Your task to perform on an android device: View the saved location in the Maps app.
Image 0: 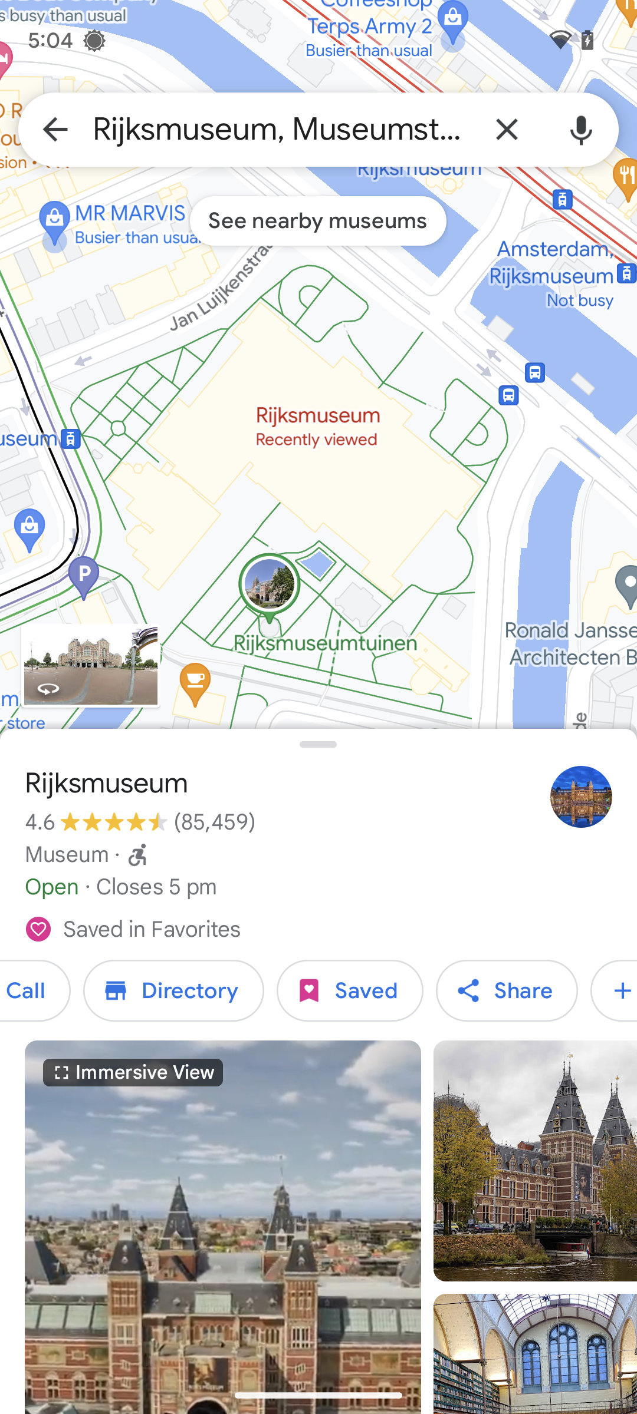
Click on the back arrow on the left side of the search bar.
Step 0: click (55, 129)
Image 1: 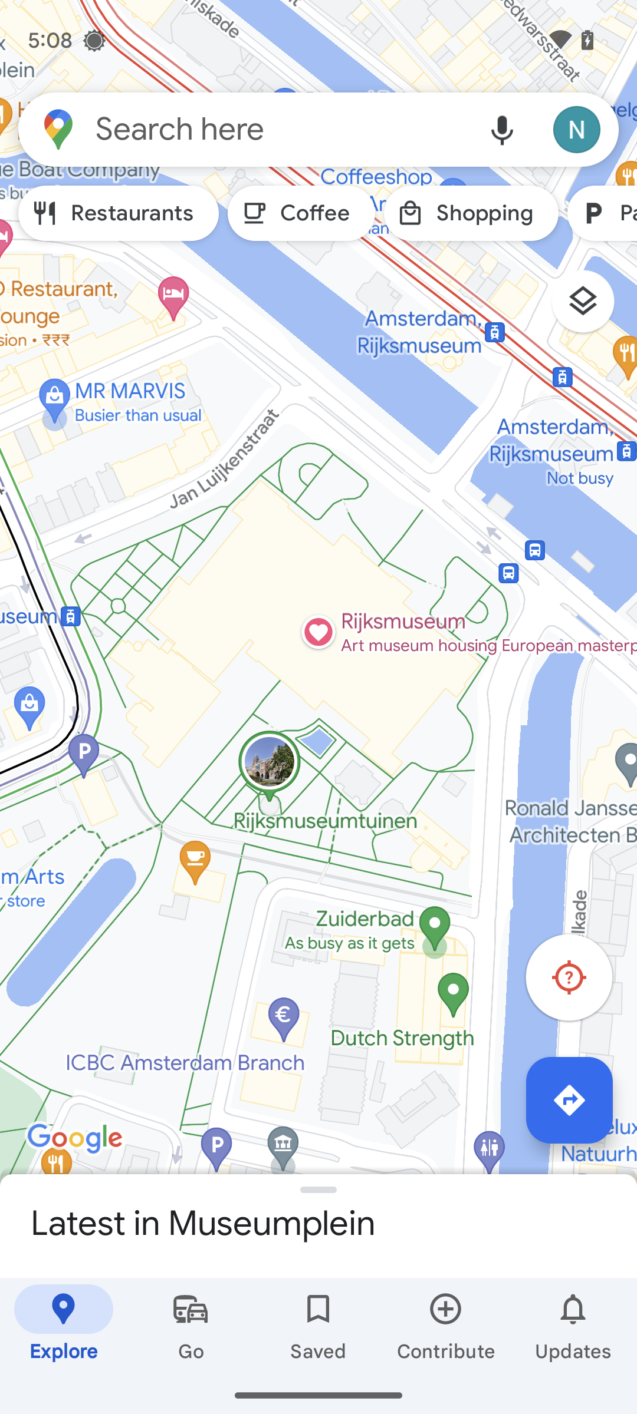
Click on the Saved icon at the bottom of the screen.
Step 1: click (318, 1327)